Your task to perform on an android device: Sign out of my Duolingo account on the Duolingo app.
Image 0: 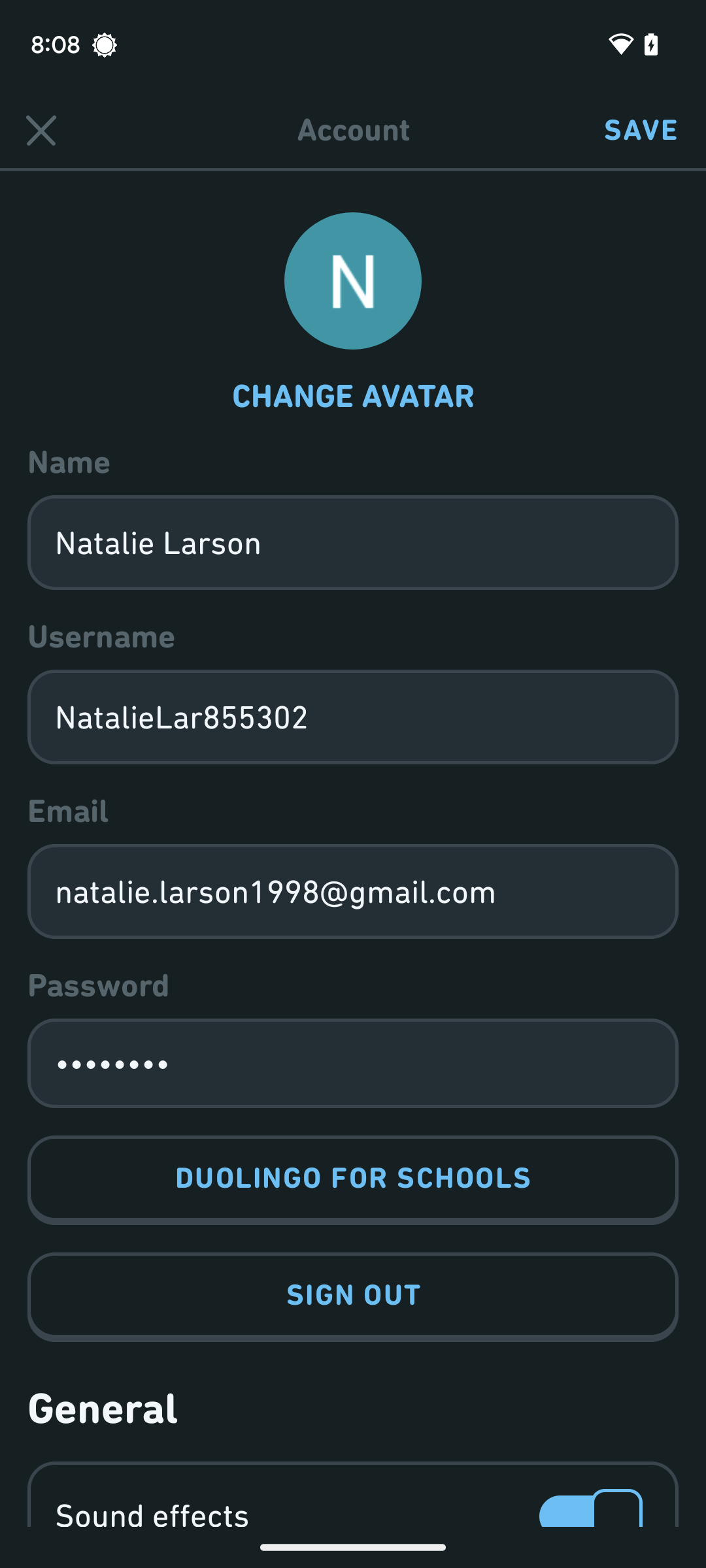
Click on the SIGN OUT tab on the screen.
Step 0: click (353, 1297)